Your task to perform on an android device: In the Hiking Project  App get details of Mussoorie, Urban Trail like length ,ascent,descent and height
Image 1: 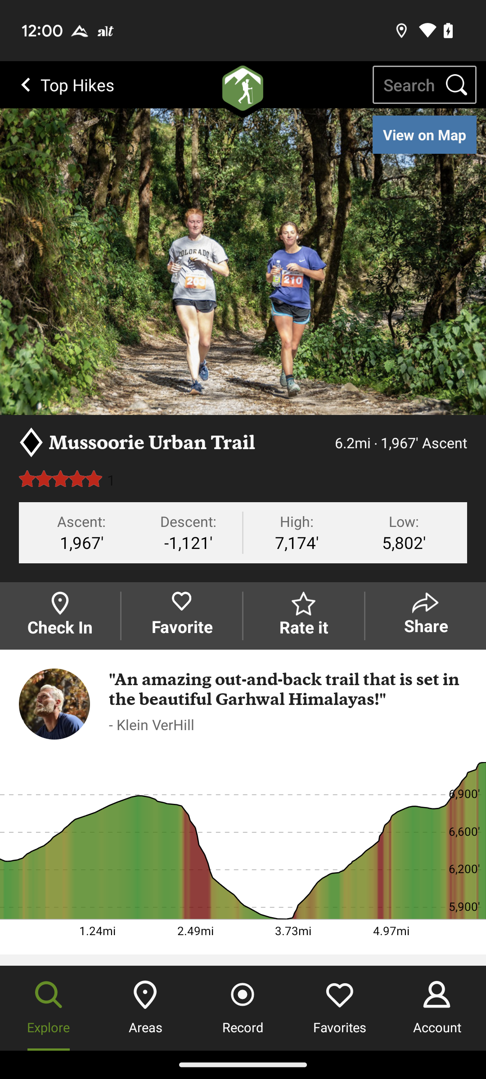
Swipe up on the screen
Step 1: scroll down
Image 2: 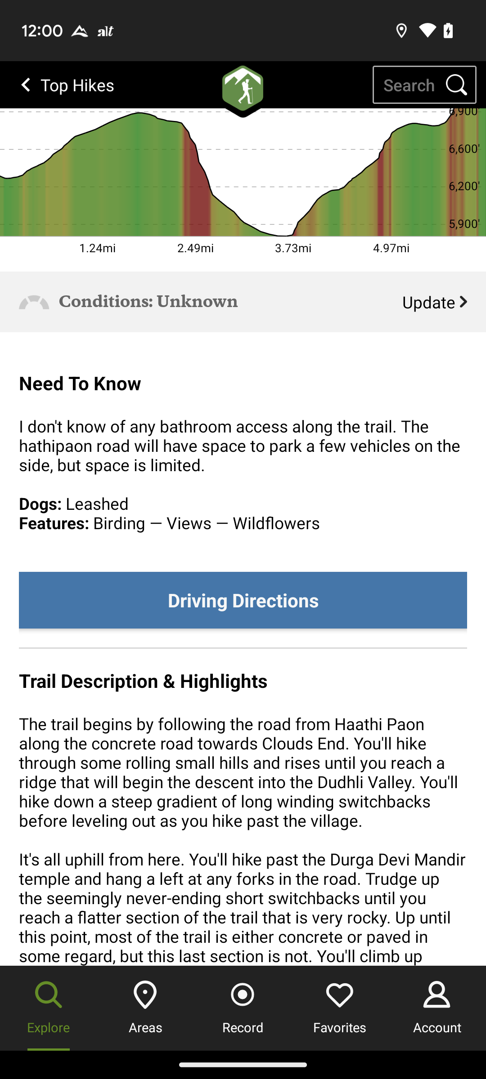
Swipe up on the screen
Step 2: scroll down